Your task to perform on an android device: Go to the Simple Calculator app & convert 90 Centimeters into Millimeter unit
Image 0: 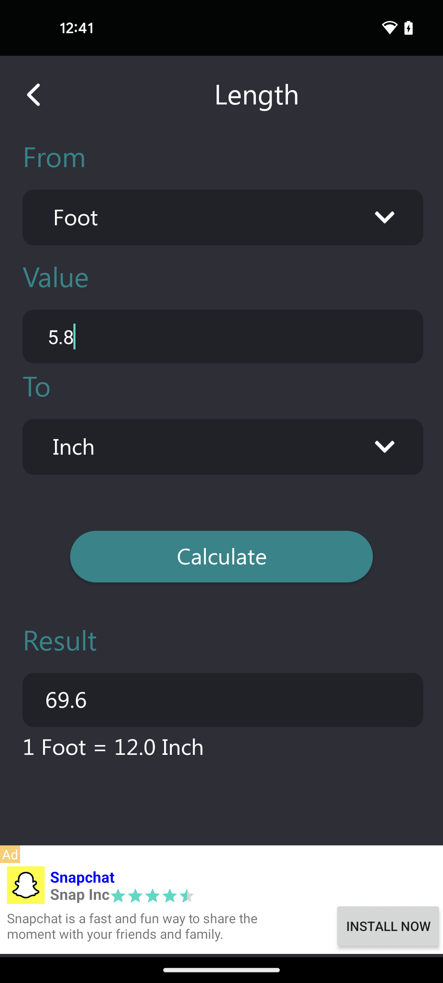
open the Simple Calculator app
Step 0: open app "Simple Calculator"
Image 1: 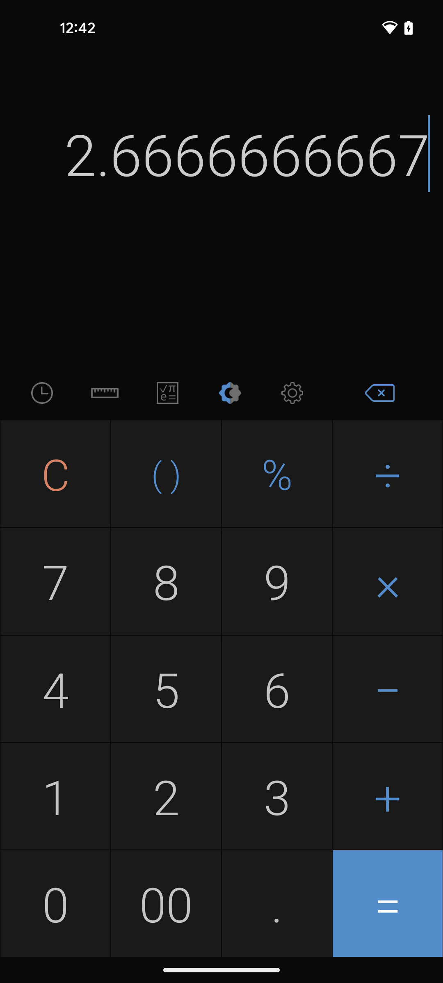
click on the scale icon
Step 1: click (103, 396)
Image 2: 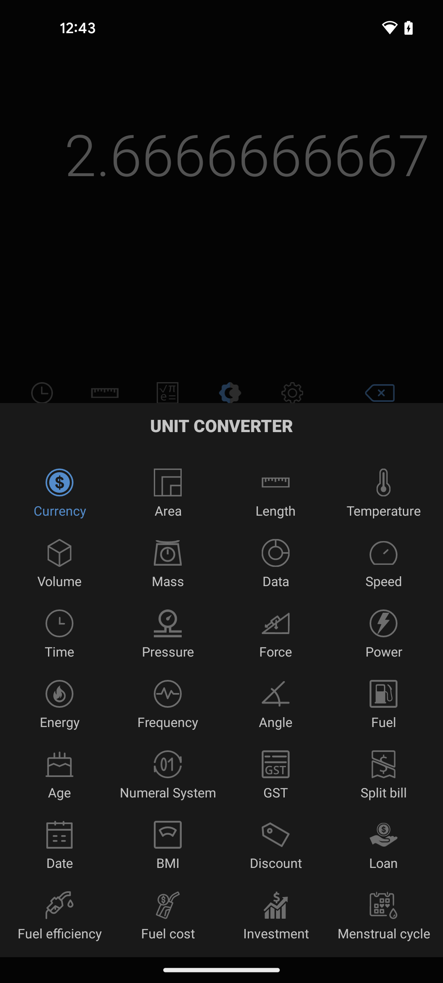
select the Length option
Step 2: click (276, 507)
Image 3: 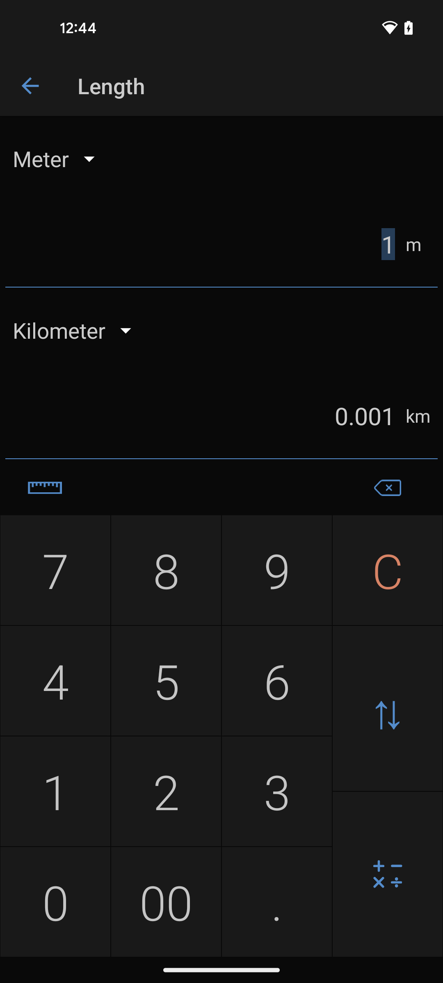
click on the drop down units option
Step 3: click (41, 159)
Image 4: 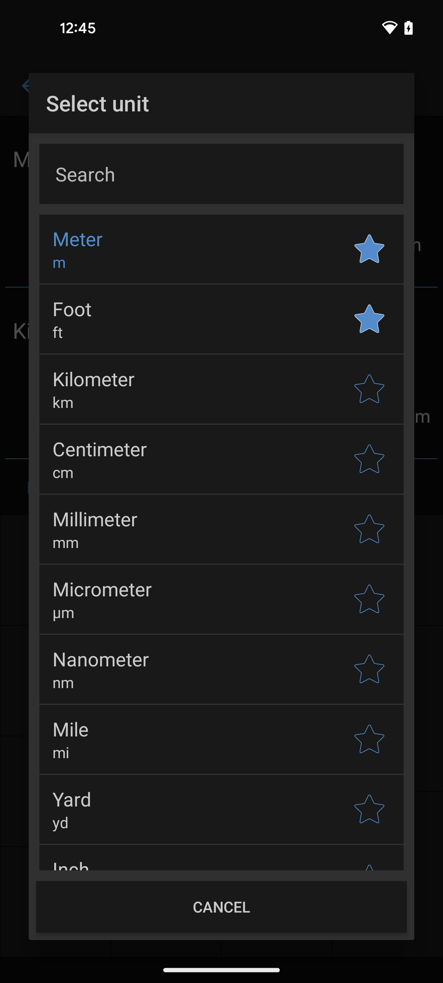
select the centimeter unit
Step 4: click (100, 448)
Image 5: 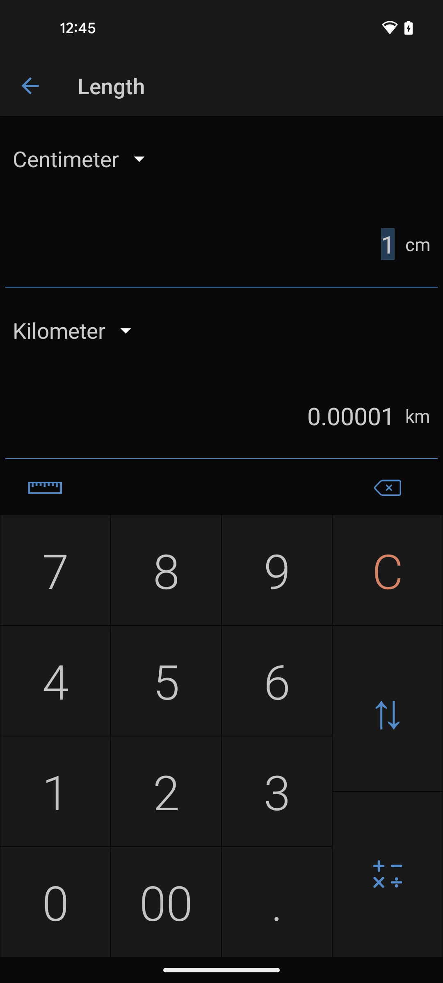
click on the units drop down option
Step 5: click (59, 330)
Image 6: 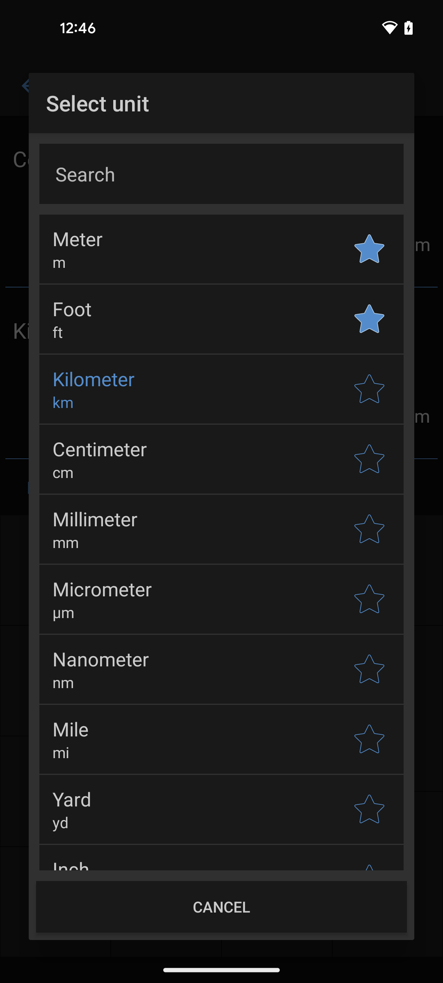
select the Millimeter unit
Step 6: click (95, 519)
Image 7: 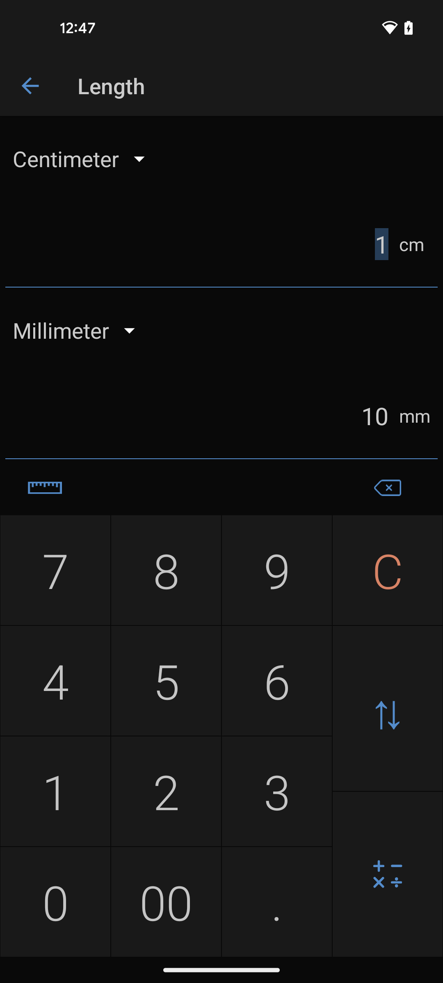
enter the value 90
Step 7: click (270, 584)
Image 8: 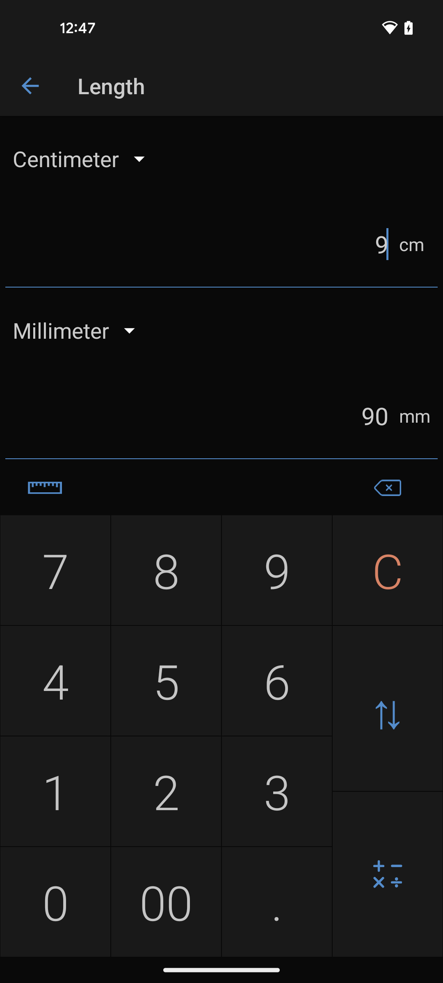
enter the value 90
Step 8: click (59, 906)